Your task to perform on an android device: I want to try recording my favorite song, "Wonderful Town," by one of my favorites, Leonard Bernstein. Record my audio in the Sound Recorder Plus app.
Image 0: 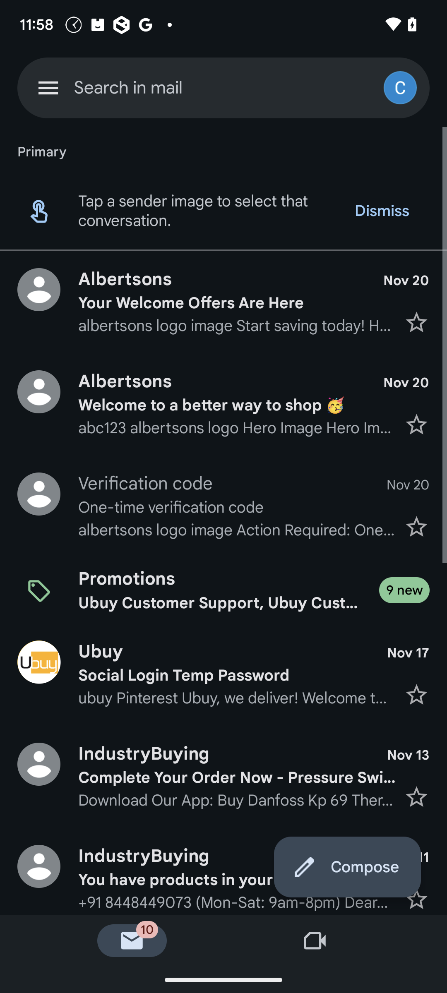
Open the Sound Recorder Plus app.
Step 0: open app "Sound Recorder Plus"
Image 1: 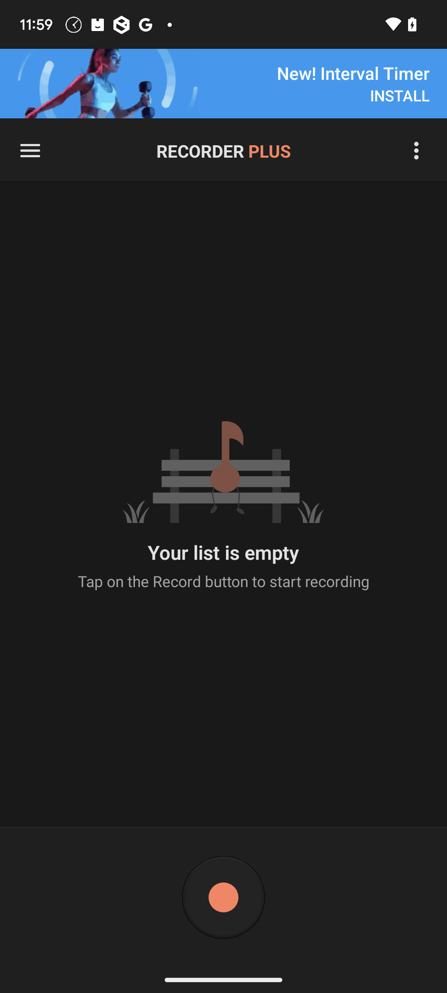
Click on the record button at the bottom center.
Step 1: click (223, 897)
Image 2: 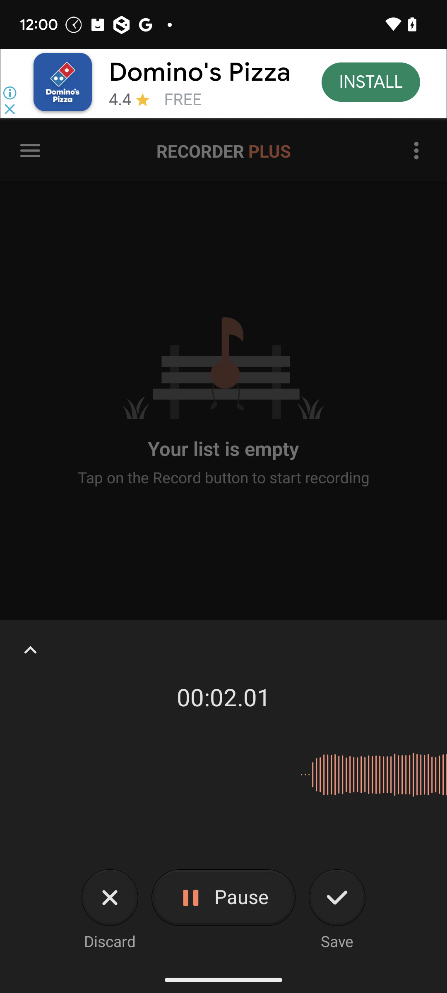
Now click on the pause button.
Step 2: click (223, 897)